Your task to perform on an android device: I want to add the first photo from Google Photos to the presentation's first slide.
Image 0: 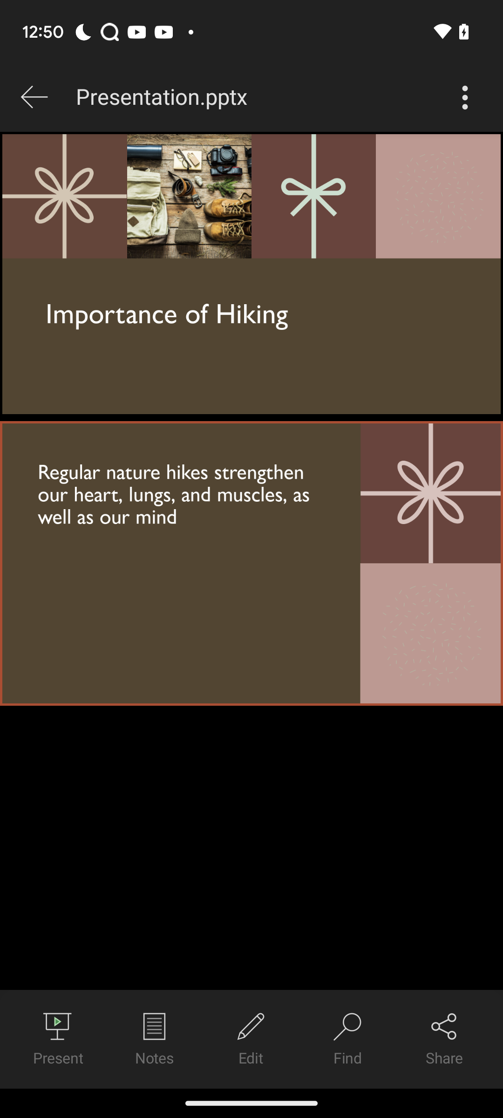
click on the first slide
Step 0: click (251, 563)
Image 1: 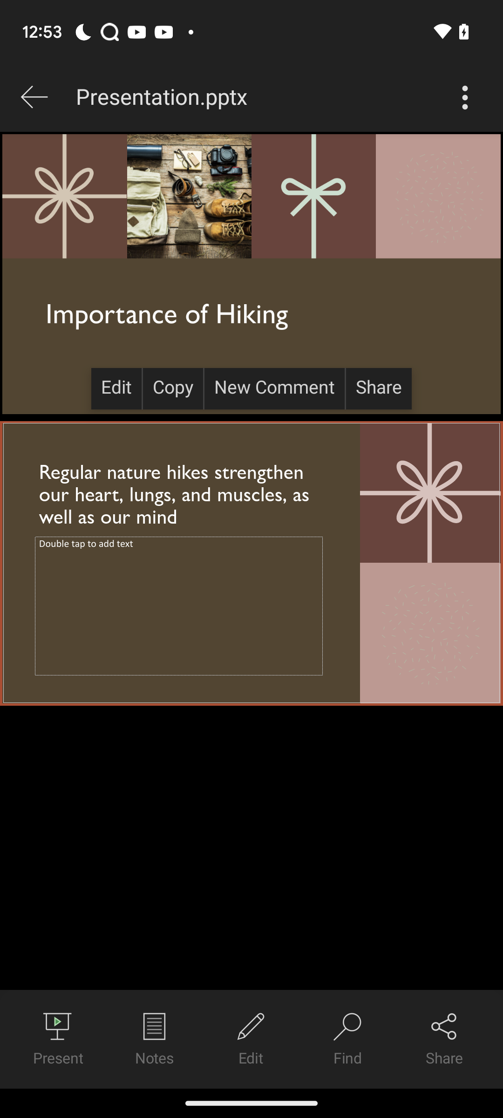
click on the first slide
Step 1: wait
Image 2: 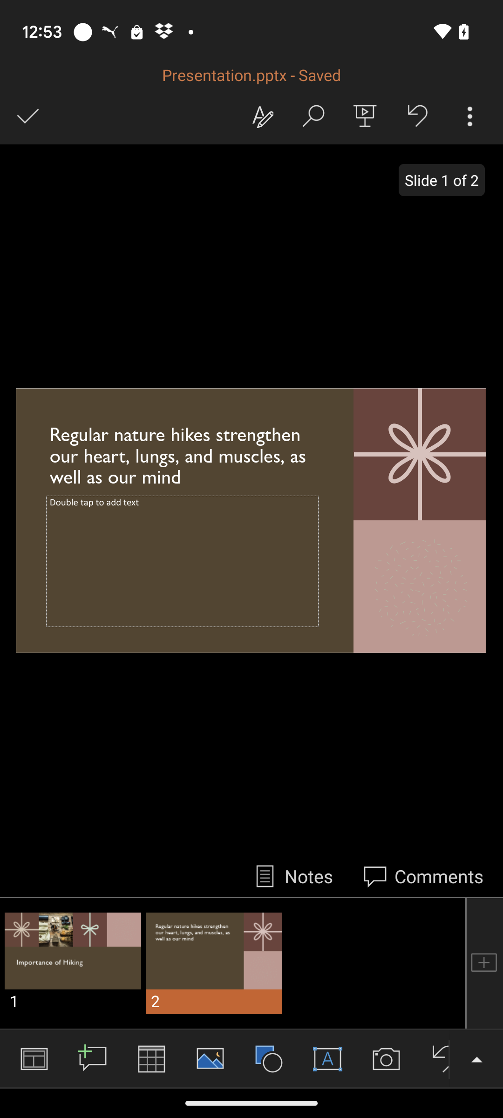
Click on the photos icon at the bottom of the screen
Step 2: click (210, 1058)
Image 3: 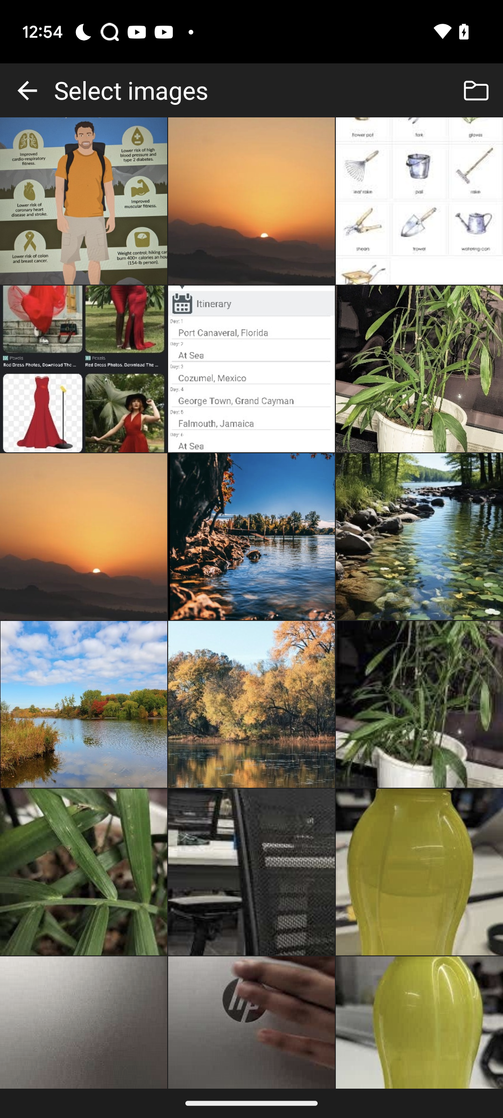
click on the first picture
Step 3: click (84, 201)
Image 4: 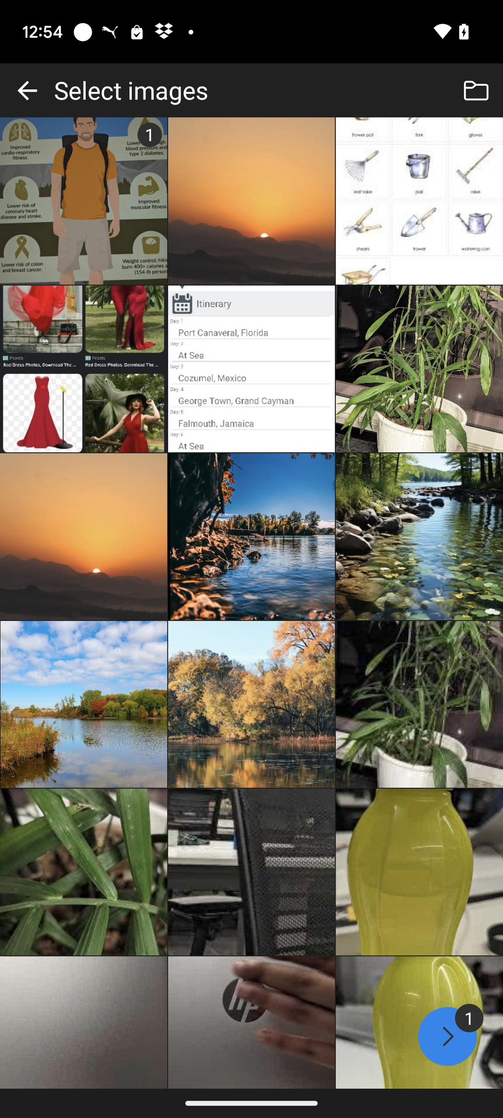
click on the next arrow at the bottom right of the screen
Step 4: click (450, 1036)
Image 5: 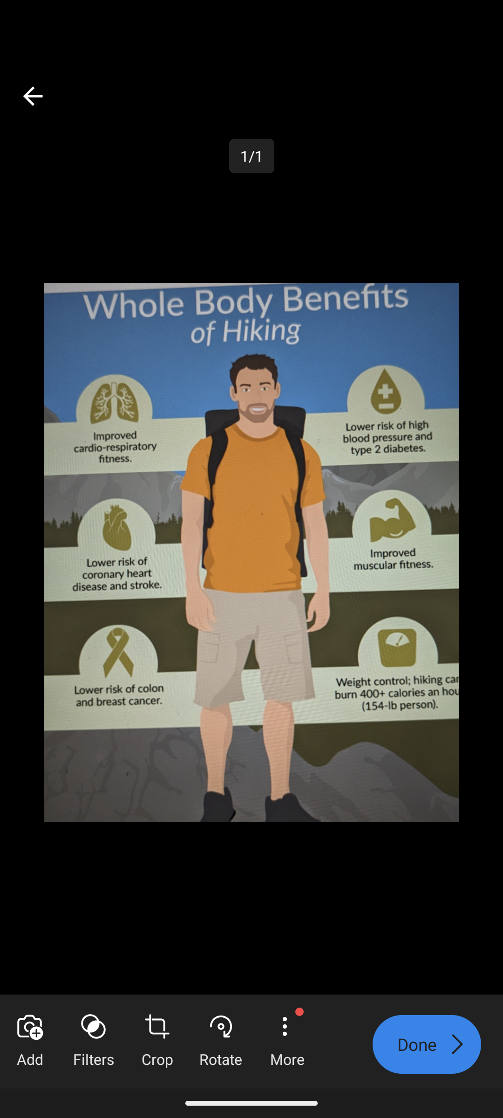
Click on done icon
Step 5: click (427, 1044)